Your task to perform on an android device: I want to check the reviews of the Audi A4's 2023 model on the Edmunds app.
Image 1: 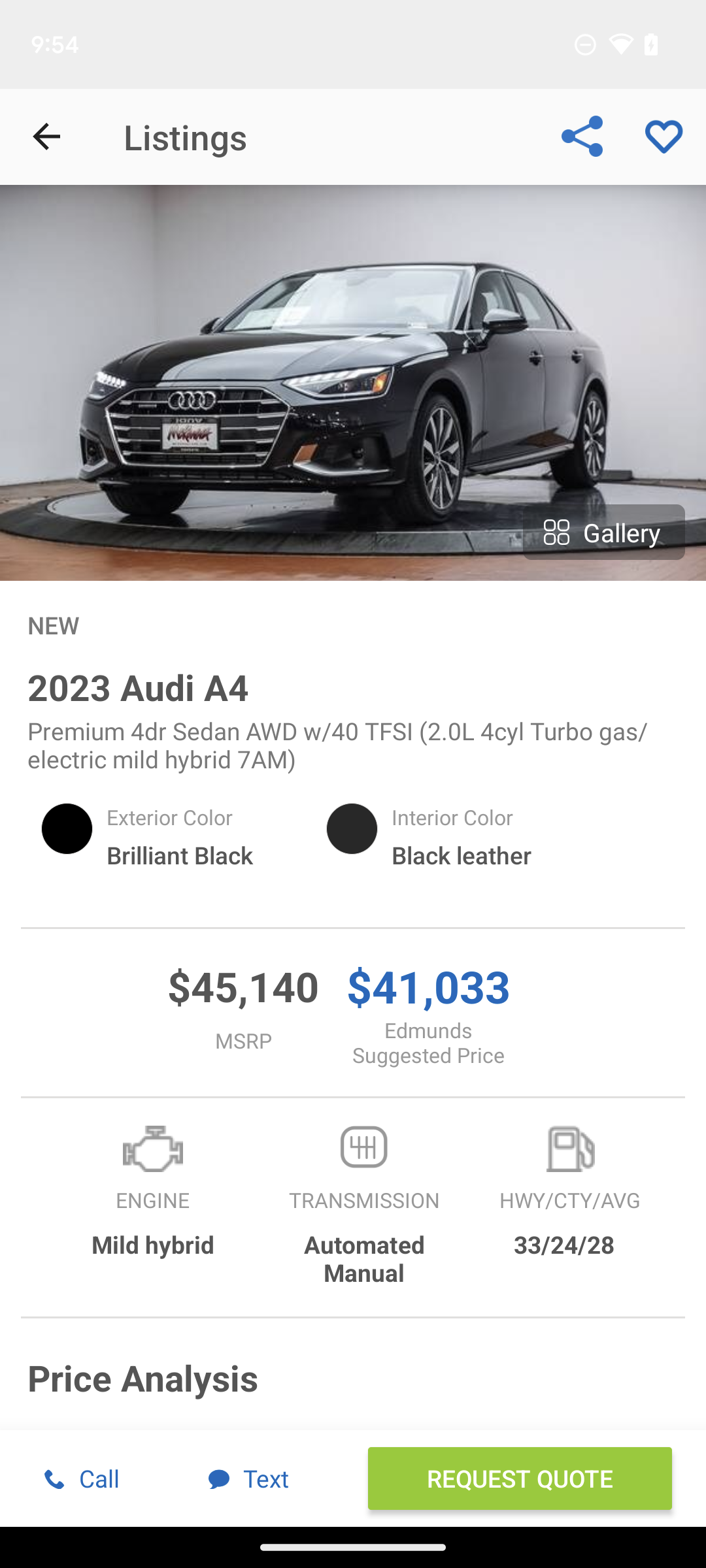
Swipe up to read the reviews.
Step 1: scroll down
Image 2: 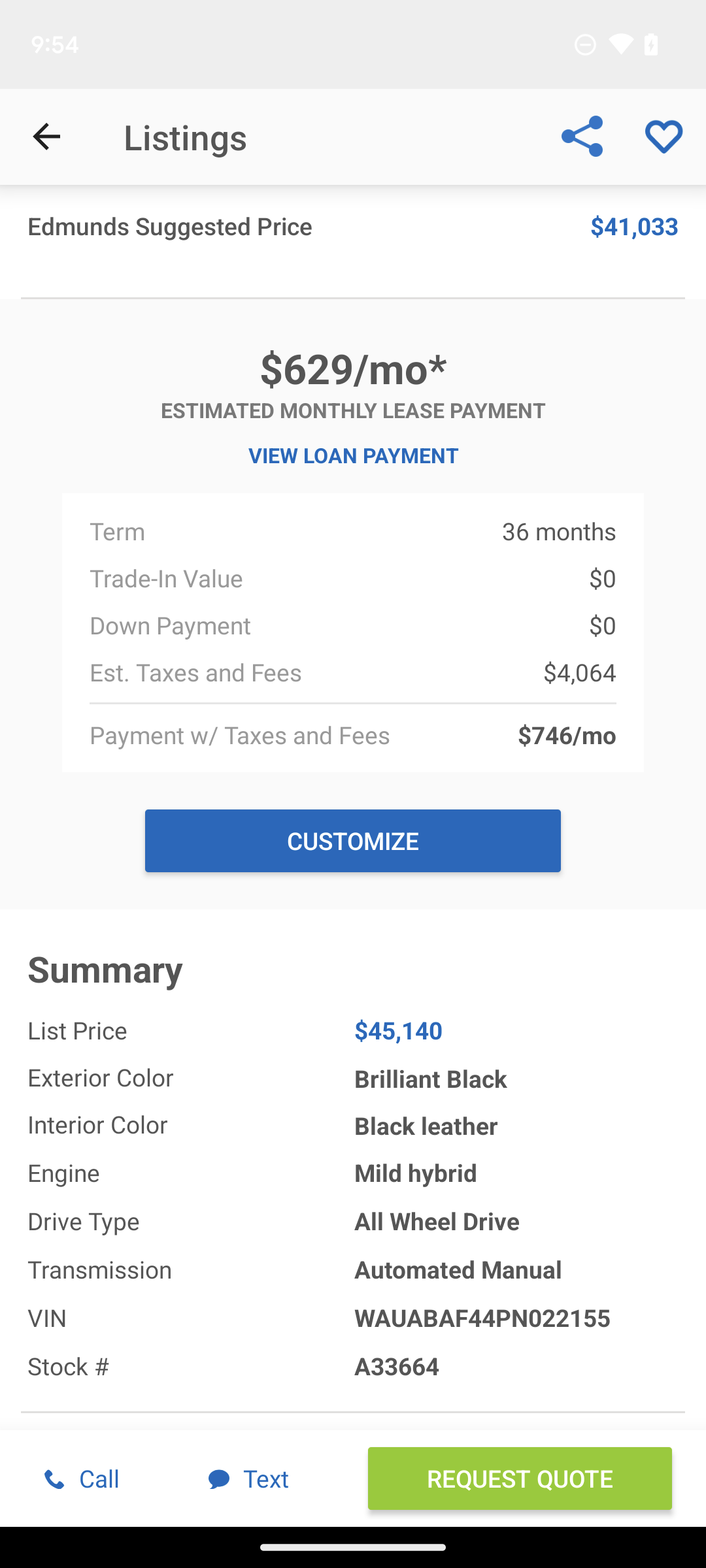
Swipe up to read the reviews.
Step 2: scroll down
Image 3: 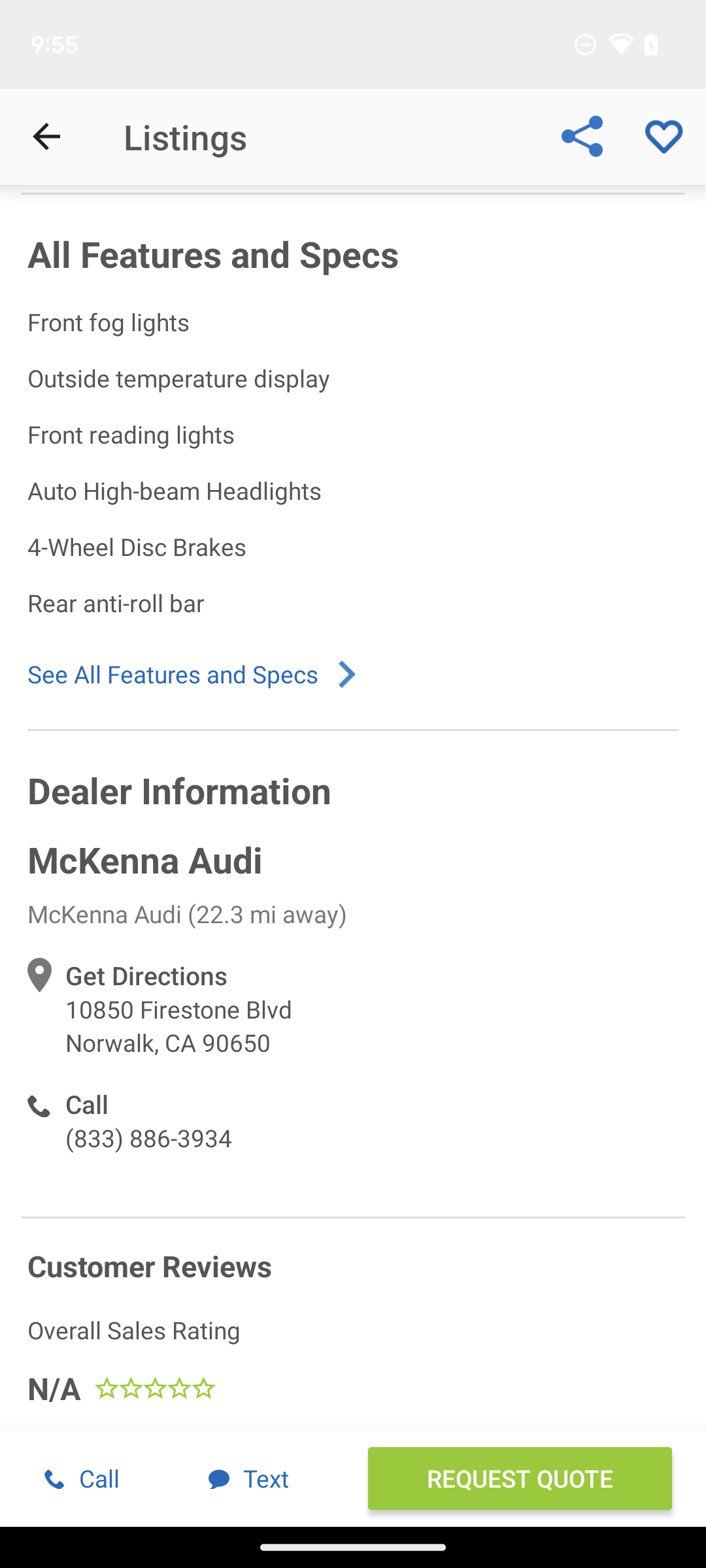
Swipe up to read the reviews.
Step 3: scroll down